Your task to perform on an android device: Share the Have Some Food-WPS office with Cole at coledbwwpersonatest@gmail.com in the WPS Office app.
Image 0: 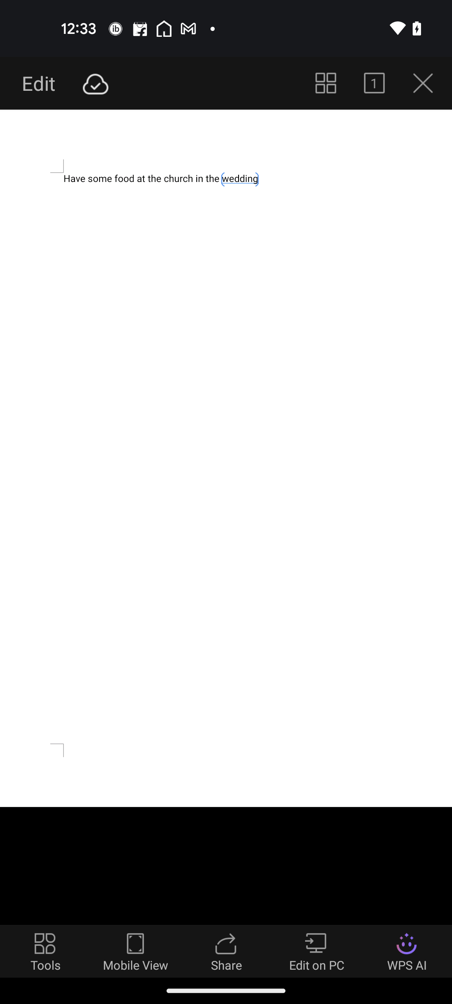
Click on the share button at the bottom of the screen
Step 0: click (226, 951)
Image 1: 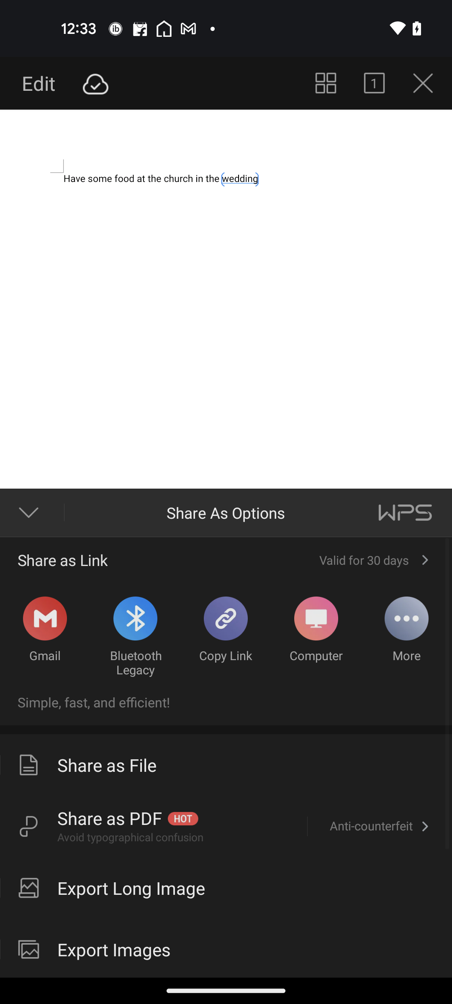
Select the Gmail option for sharing the file
Step 1: click (226, 502)
Image 2: 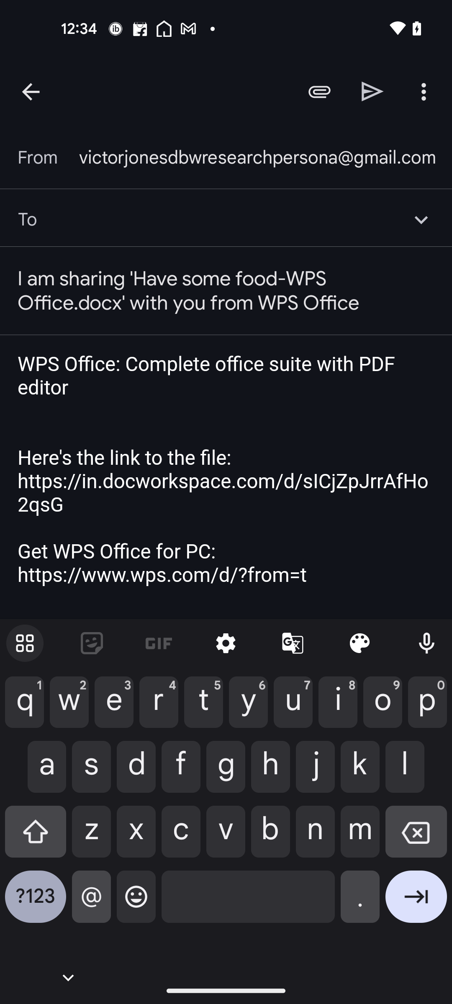
Type coledbwwpersonatest@gmail.com in the recipient mail id column
Step 2: type "coledbwpersonatest@gmail.com"
Image 4: 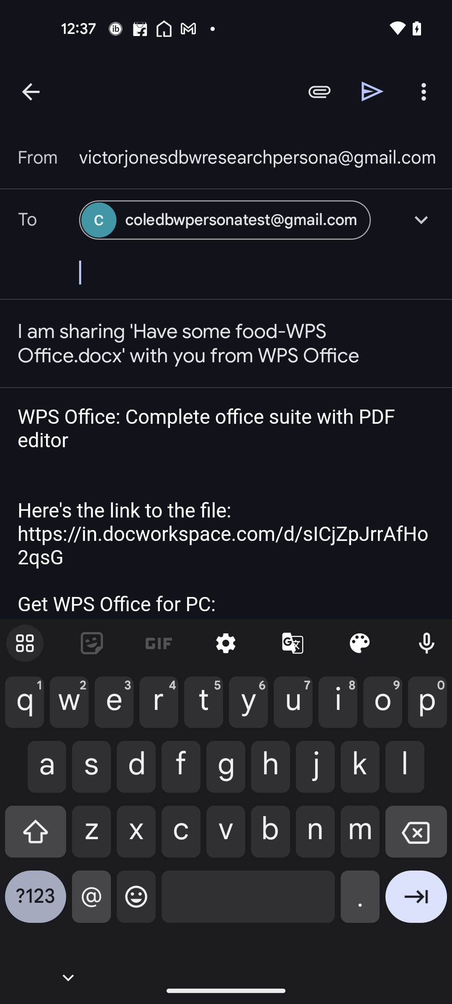
Click on the send button at the top of the screen
Step 4: click (372, 91)